Your task to perform on an android device: My best friend Naomi Rousseau wants to read one of my favorite collections, the-diary-of-anne-frank file, so I wanted to share it on her Gmail, naomi.rousseau@example.com
Image 0: 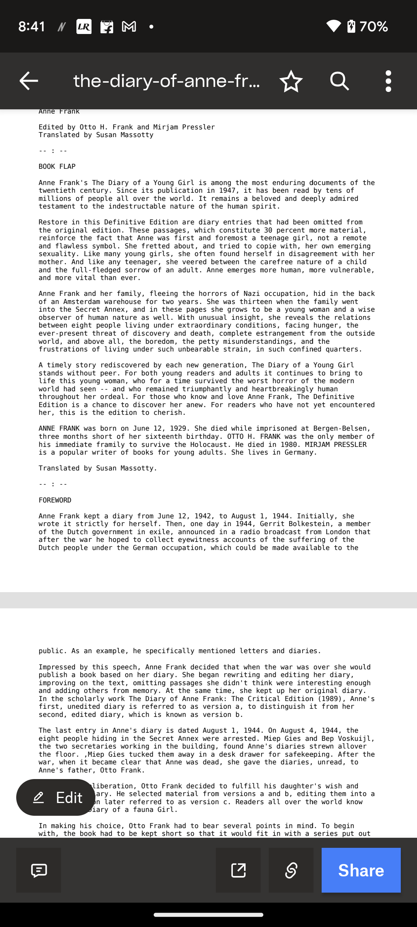
Click on the Three dots icon at the top of the screen
Step 0: click (388, 81)
Image 1: 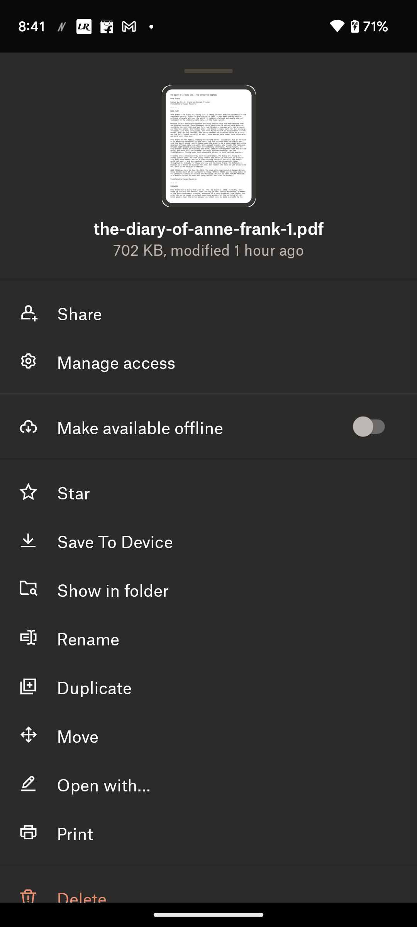
Click on the Share icon option 
Step 1: click (25, 313)
Image 2: 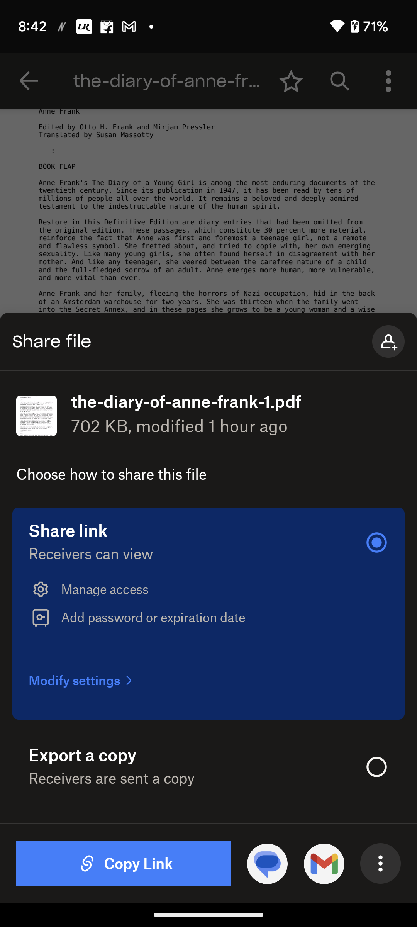
Click on the Gmail icon 
Step 2: click (324, 864)
Image 3: 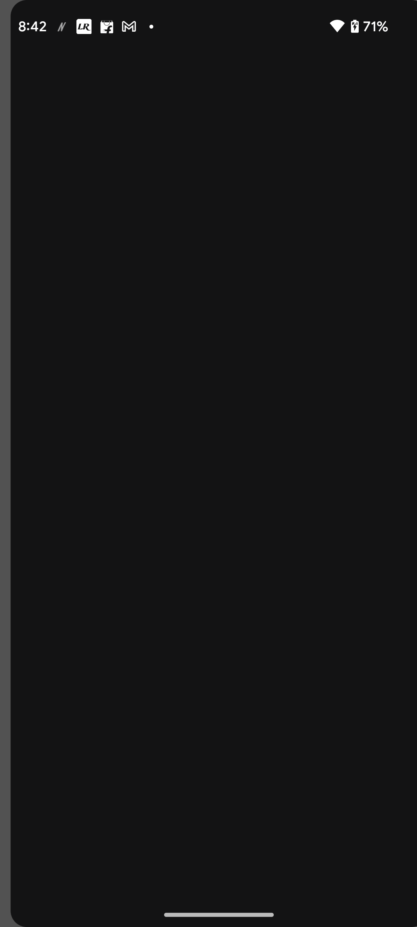
Click on the Gmail icon 
Step 3: wait
Image 4: 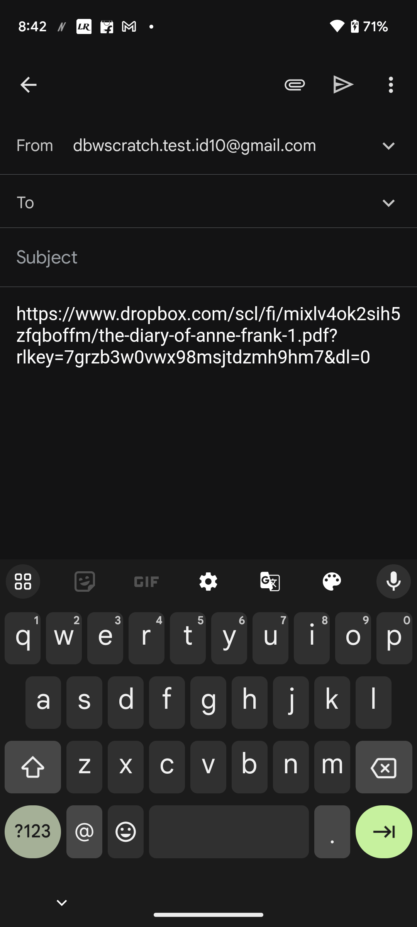
Type naomi.rousseau@example.com in To bar
Step 4: type "naomi.rousseau@example.com"
Image 5: 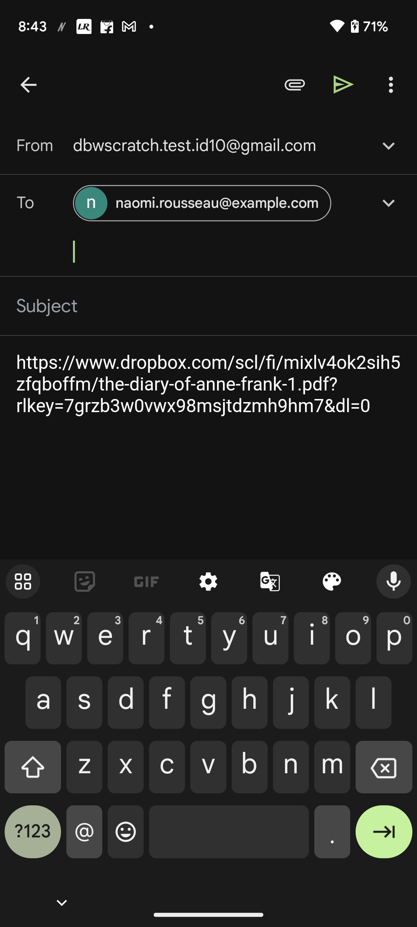
Click on the right arrow at the top of the screen
Step 5: click (344, 84)